Your task to perform on an android device: Look for the door locks with dead bolts filters on the Amazon app before making a decision. I want to add specifications.
Image 0: 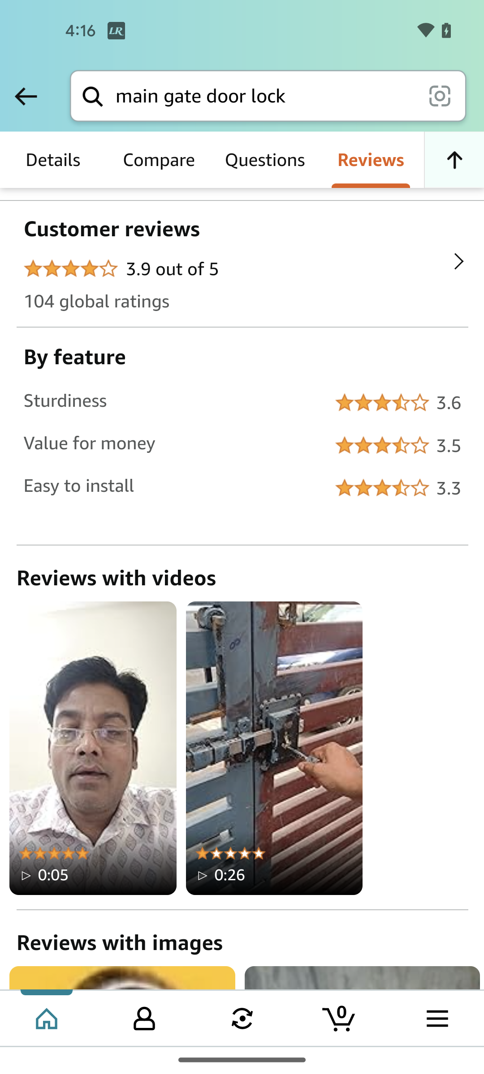
Go back to the previous page
Step 0: press back button
Image 1: 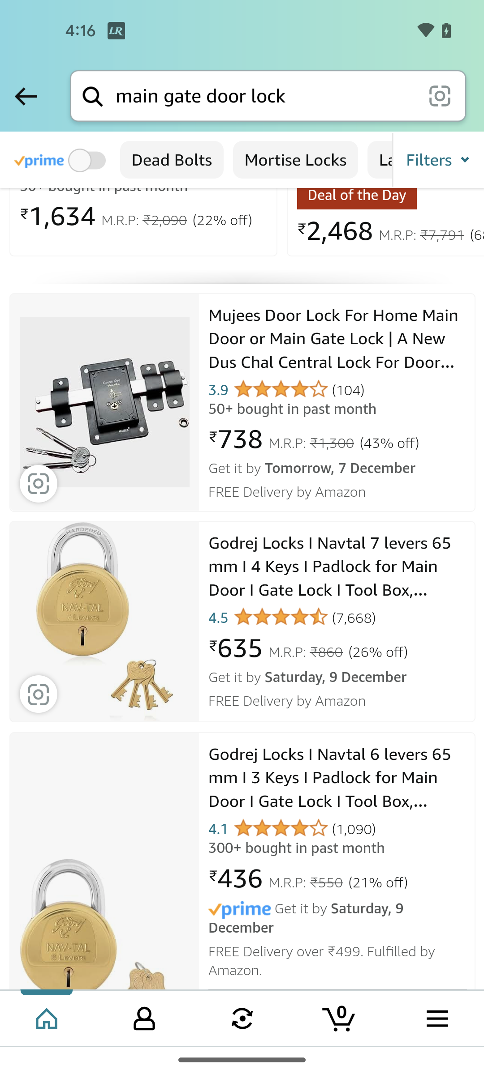
Select the filters option
Step 1: click (442, 166)
Image 2: 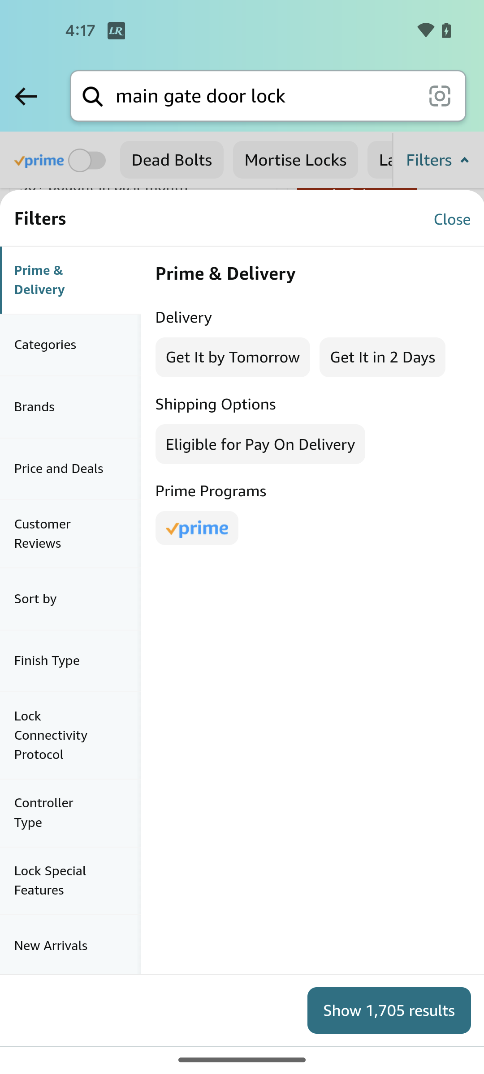
Click on the categories option
Step 2: click (70, 344)
Image 3: 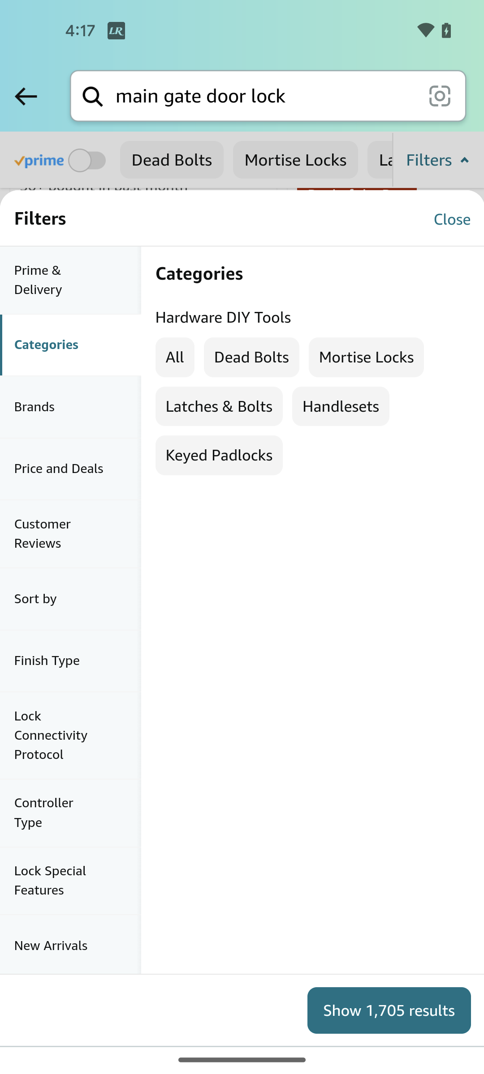
Select the dead bolts option
Step 3: click (251, 357)
Image 4: 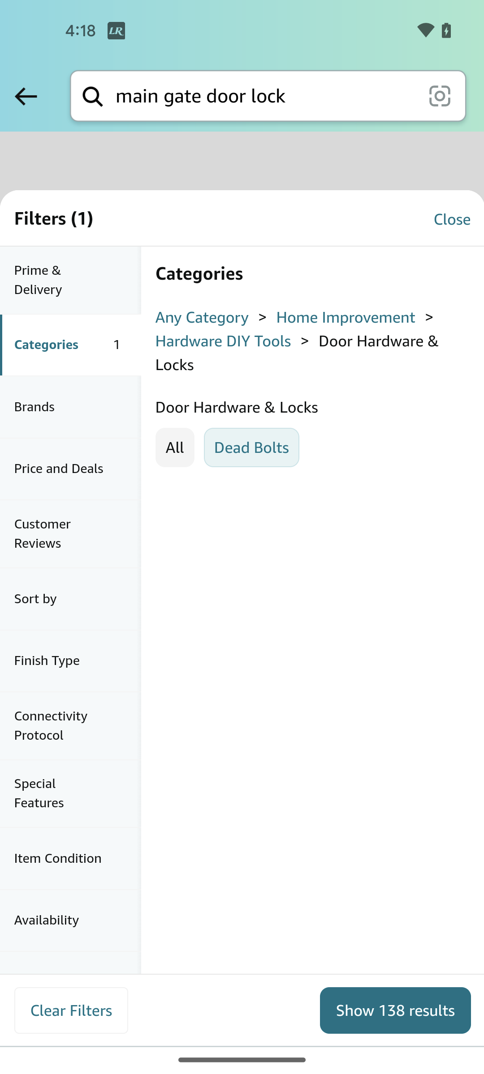
Tap on the show 138 results 
Step 4: click (396, 1009)